Your task to perform on an android device: To make sure the price is right, I want to take a closer look at a couple similar products. To compare the costs of several pairs of comparable shoes, use the ASOS app.
Image 1: 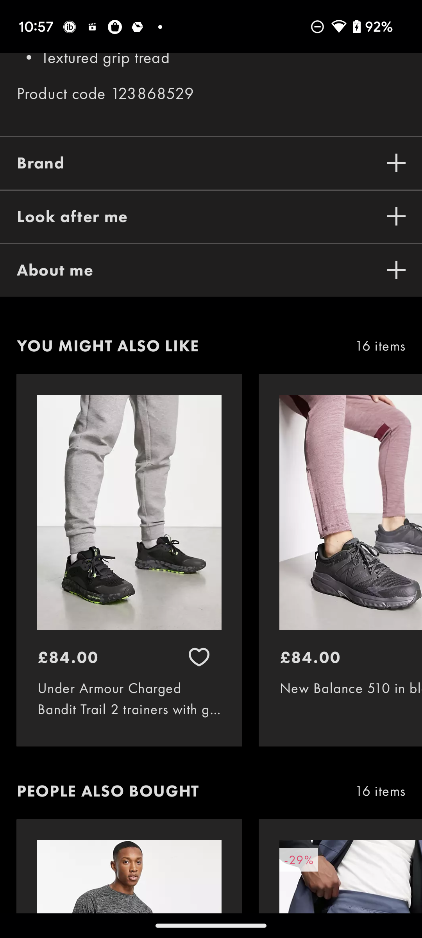
Swipe left the You Might Also Like Items to check price
Step 1: scroll right
Image 2: 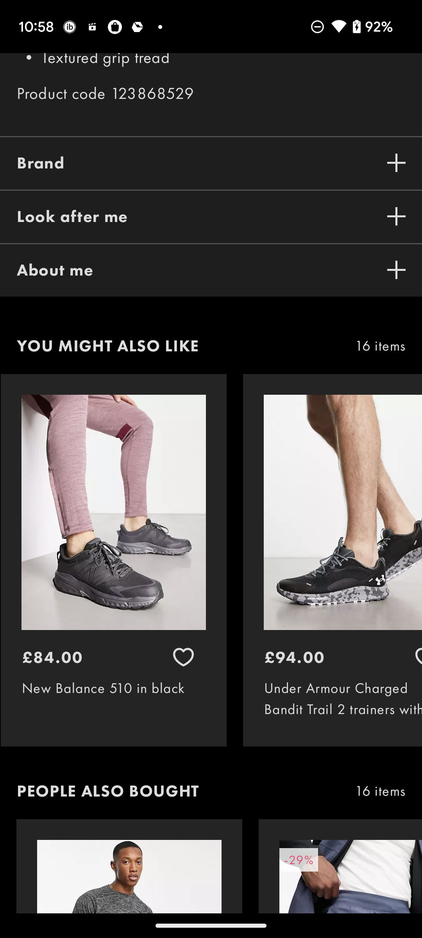
Swipe left the You Might Also Like Items to check price
Step 2: scroll right